Your task to perform on an android device: I need to check my WHO Covid report on priority. Open the document in the OfficeSuite app.
Image 0: 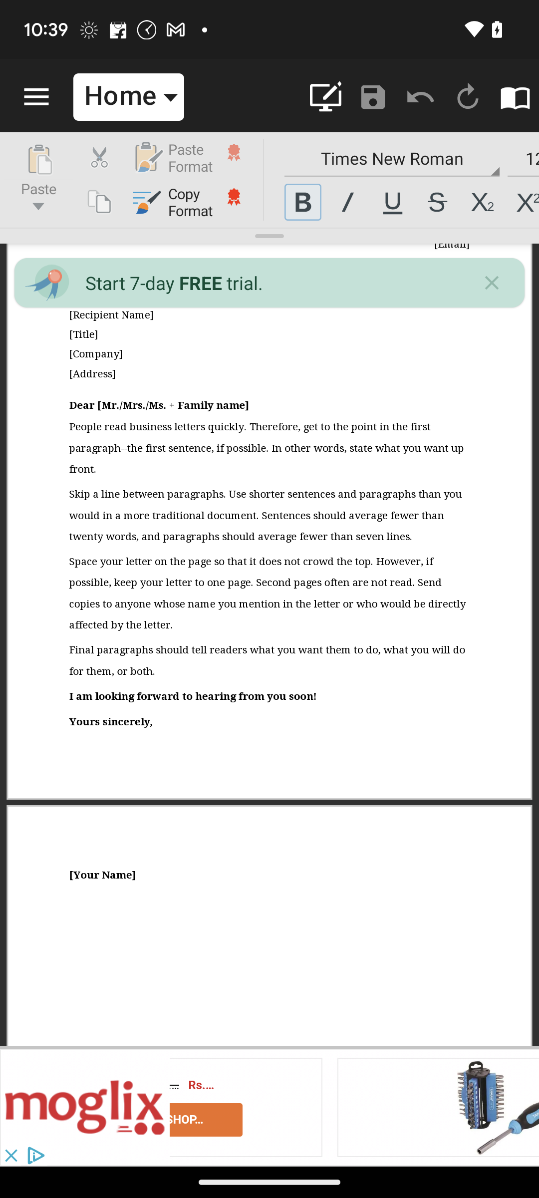
Go back to the home page of the app.
Step 0: press back button
Image 1: 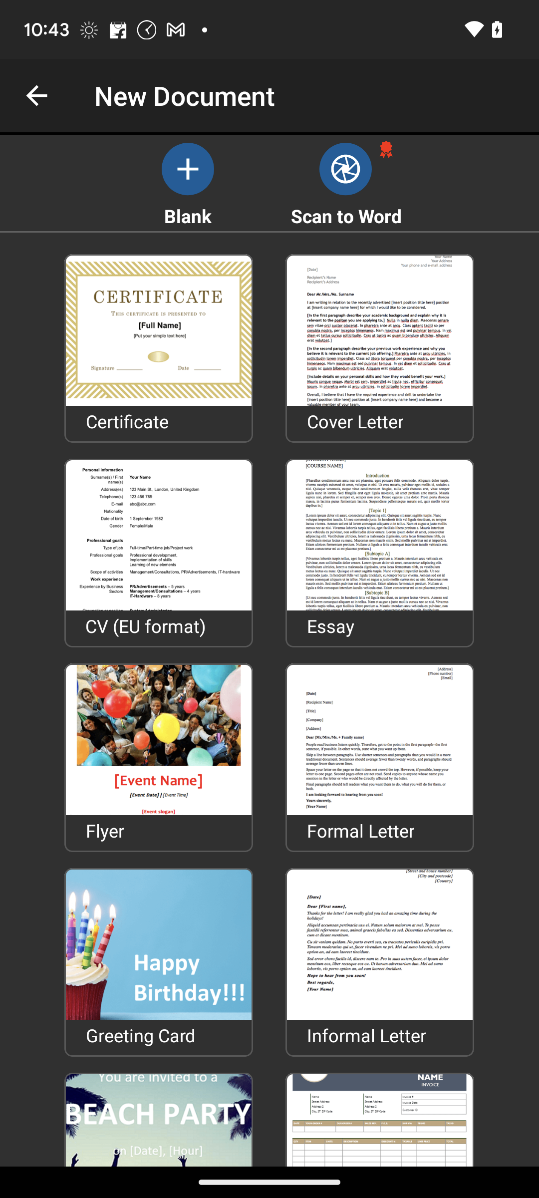
Go back to the home page of the app.
Step 1: wait
Image 2: 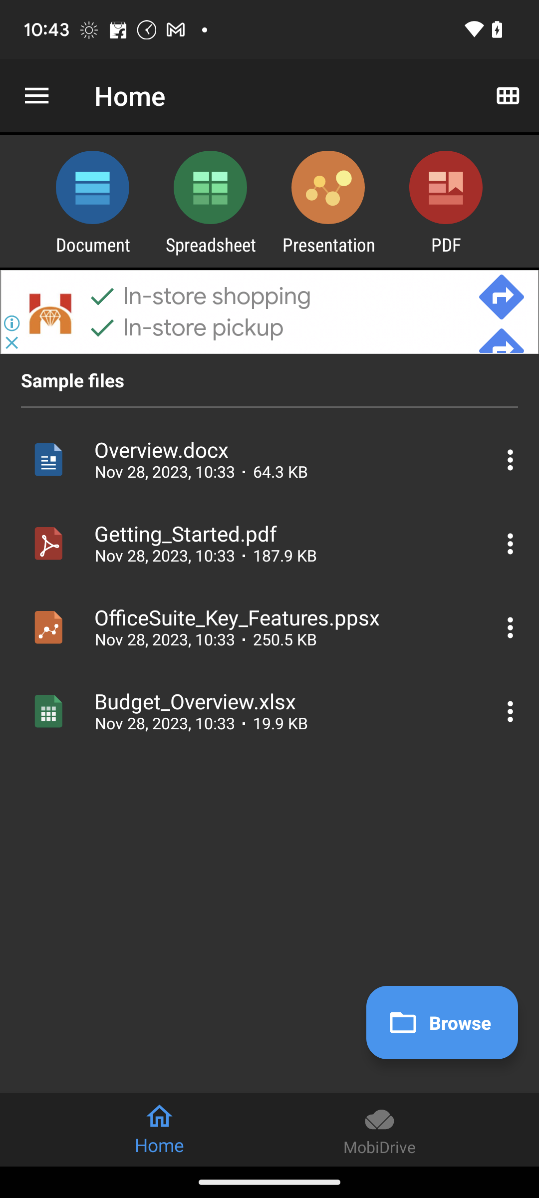
Click on the Browse button.
Step 2: click (442, 1022)
Image 3: 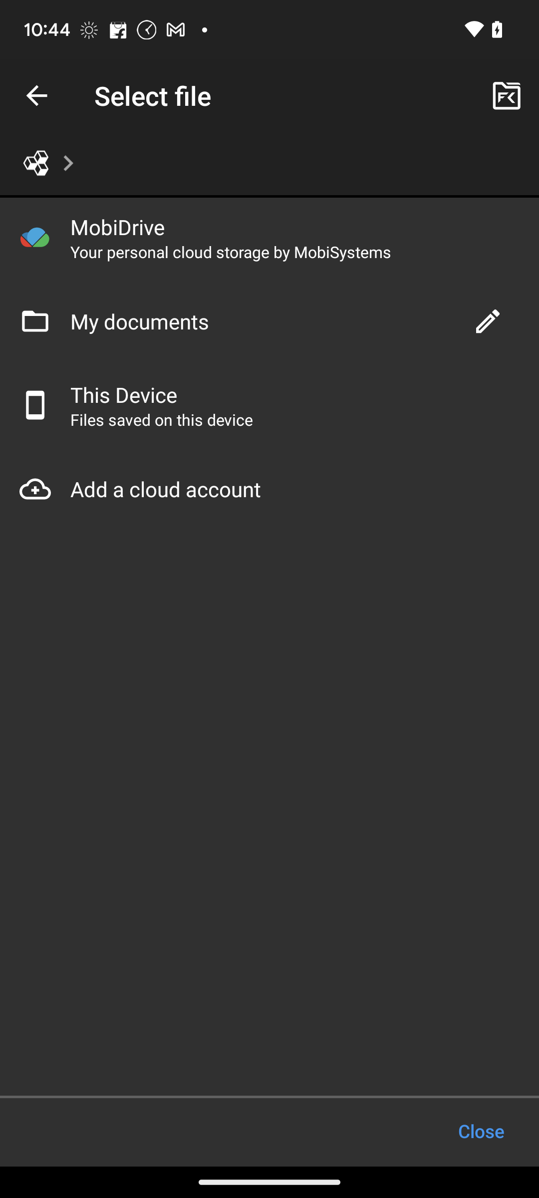
Click on "This Device" button.
Step 3: click (162, 419)
Image 5: 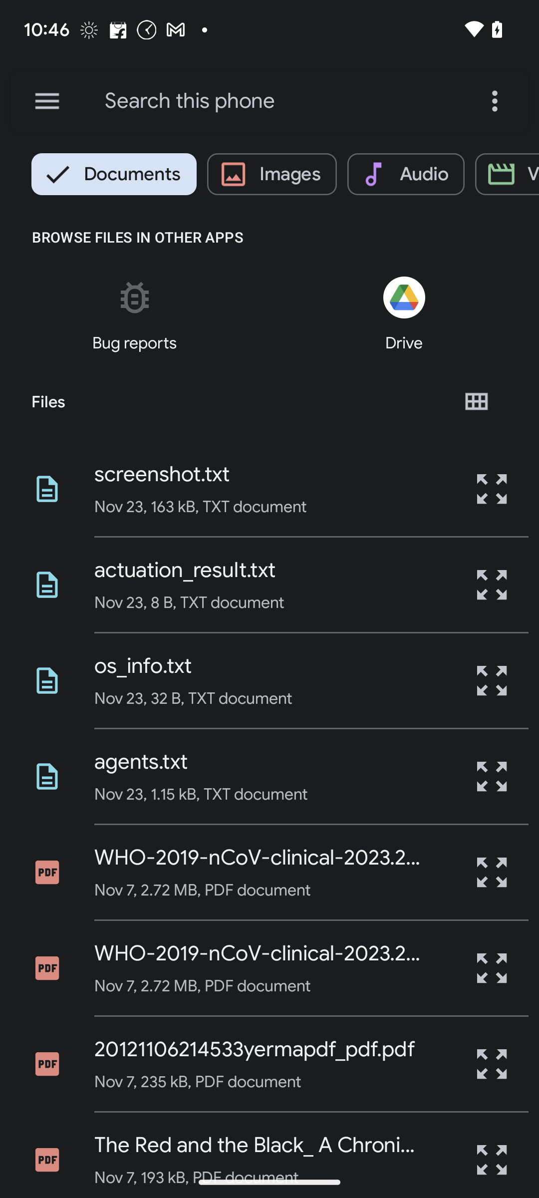
Select the WHO report from the list.
Step 5: click (259, 858)
Image 6: 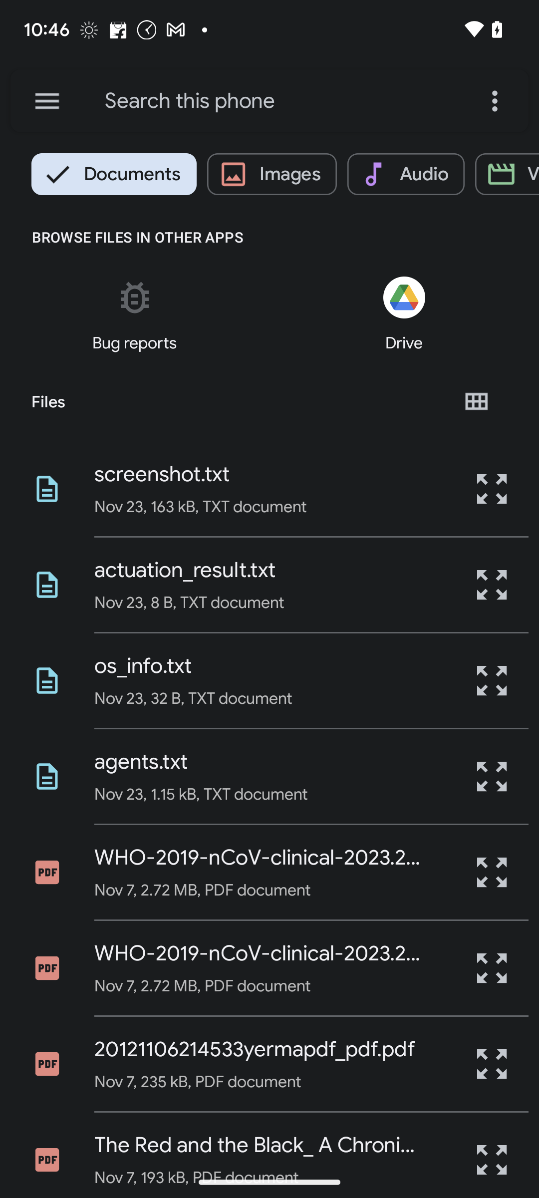
Select the WHO report from the list.
Step 6: wait